Your task to perform on an android device: Open REI Co-op App and search for All mountain snowboards in Snowboarding category.
Image 0: 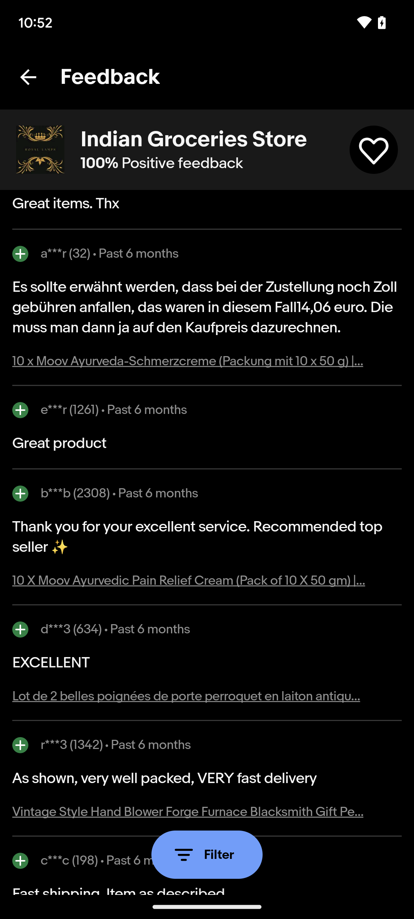
Open REI Co-op app.
Step 0: open app "REI Co-op"
Image 1: 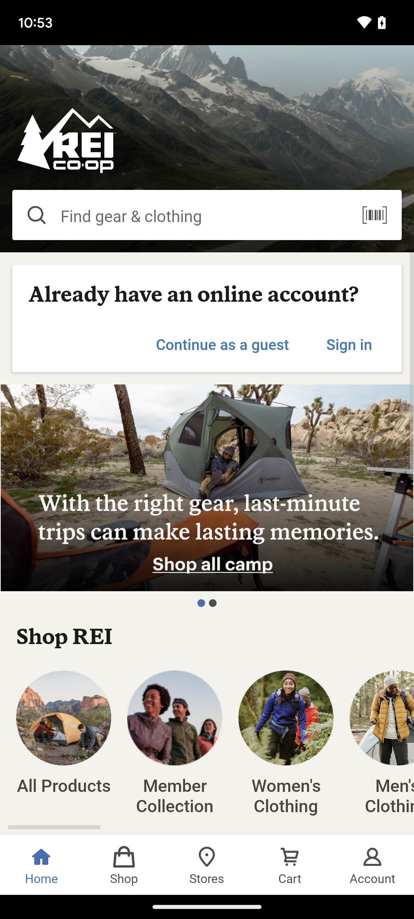
Click on the Shop icon At the bottom side of the screen.
Step 1: click (124, 865)
Image 2: 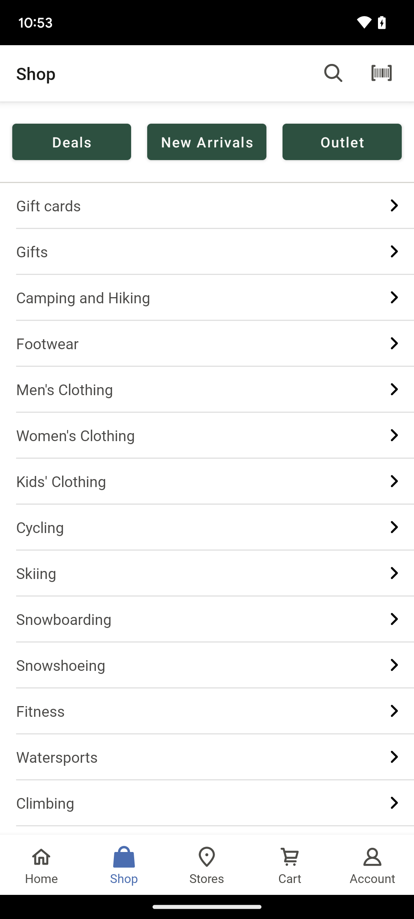
Click on the Snowboarding category.
Step 2: click (199, 619)
Image 3: 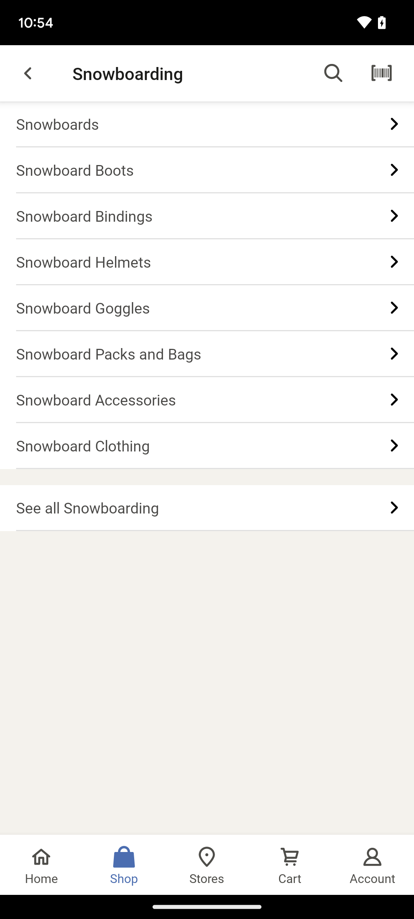
Click on the Snowboards option.
Step 3: click (199, 124)
Image 4: 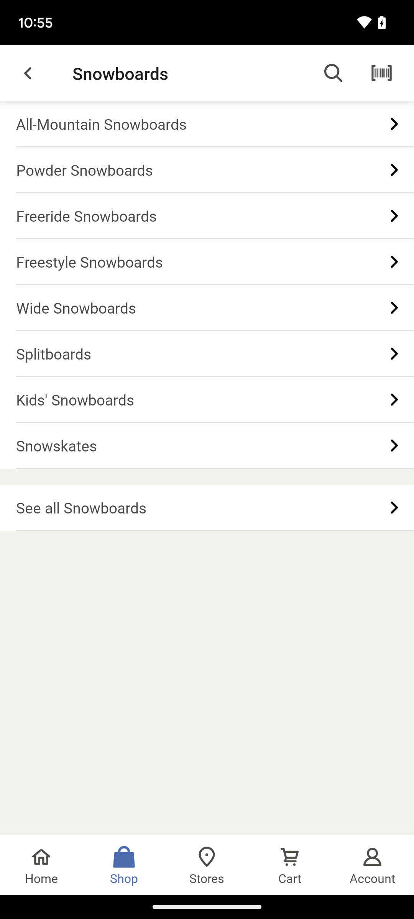
Click on the All mountain snowboards option.
Step 4: click (199, 124)